Your task to perform on an android device: I have finished reading for the day, therefore I would like to add bookmarks to the 427 page no. so I can pick up where I left off tomorrow on the Amazon Kindle app.
Image 0: 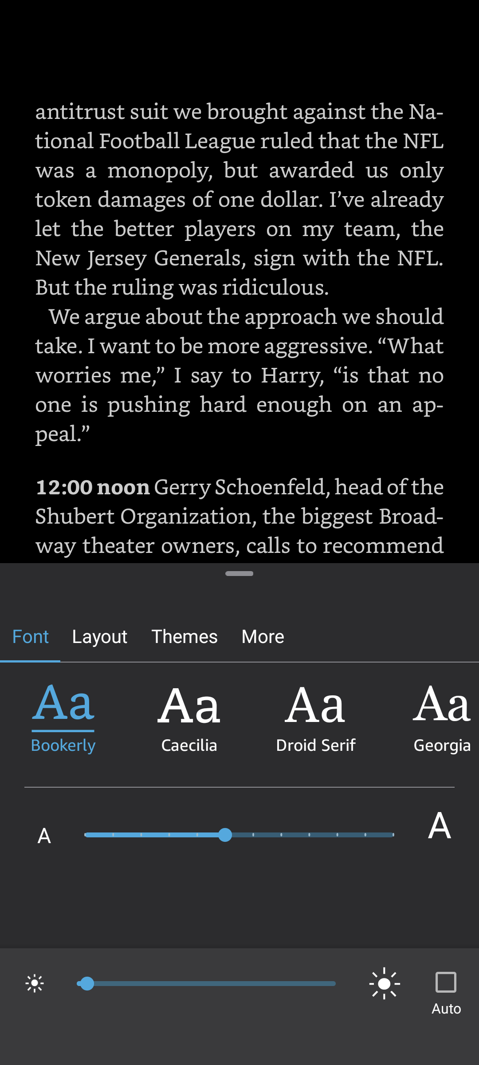
Click on the page 
Step 0: click (239, 576)
Image 1: 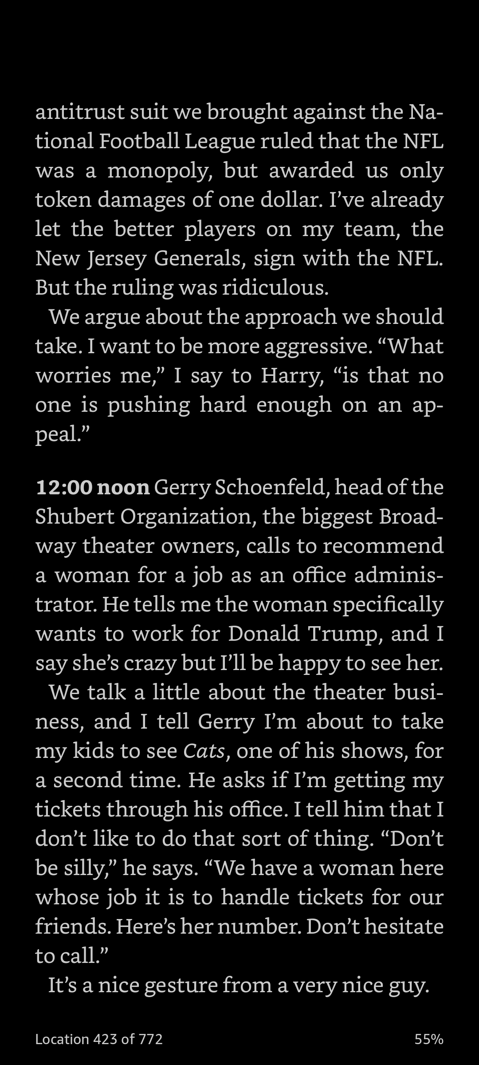
Click on the page 
Step 1: click (239, 532)
Image 2: 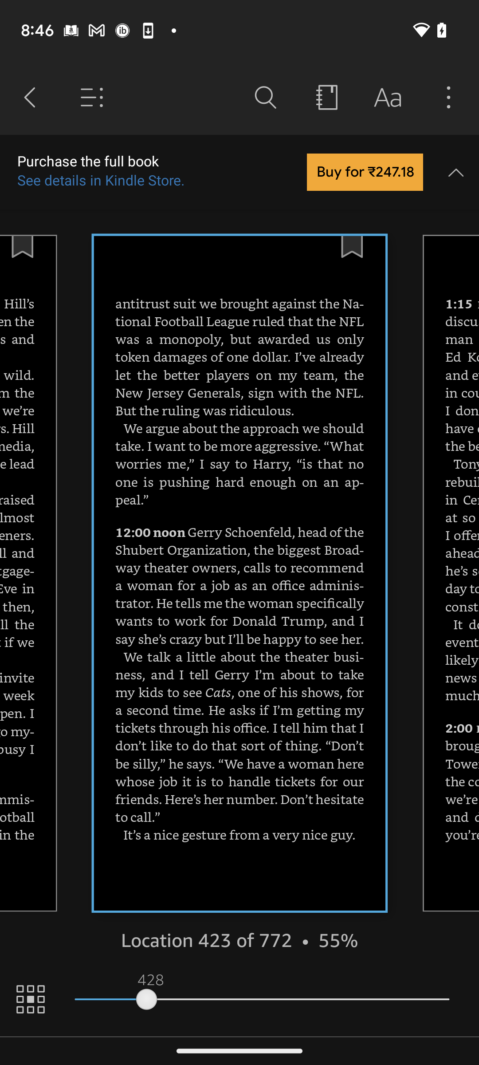
Click on the Bookmark icon 
Step 2: click (355, 259)